Your task to perform on an android device: I'm going hiking next week, so use the Adidas app to search for hiking shoes. 
Image 0: 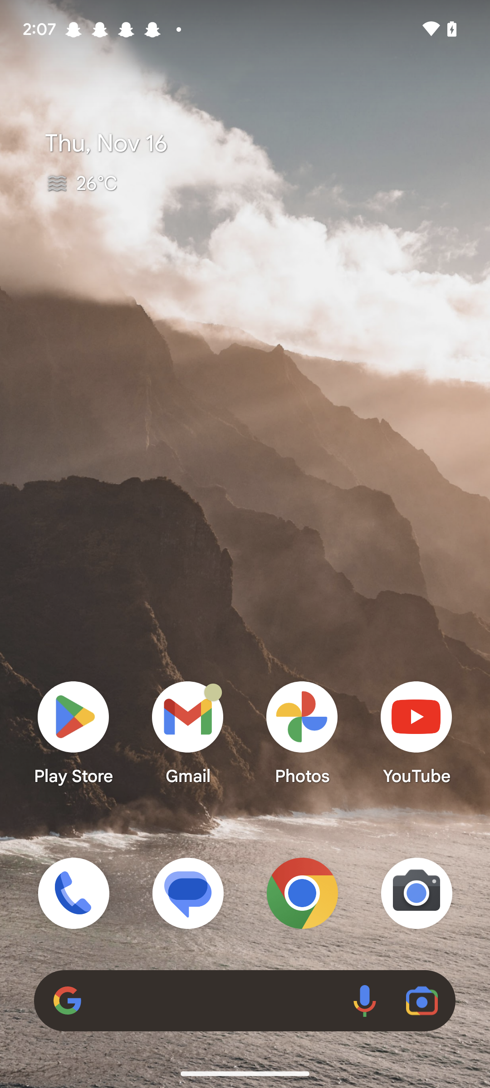
Open the adidas app
Step 0: open app "adidas"
Image 1: 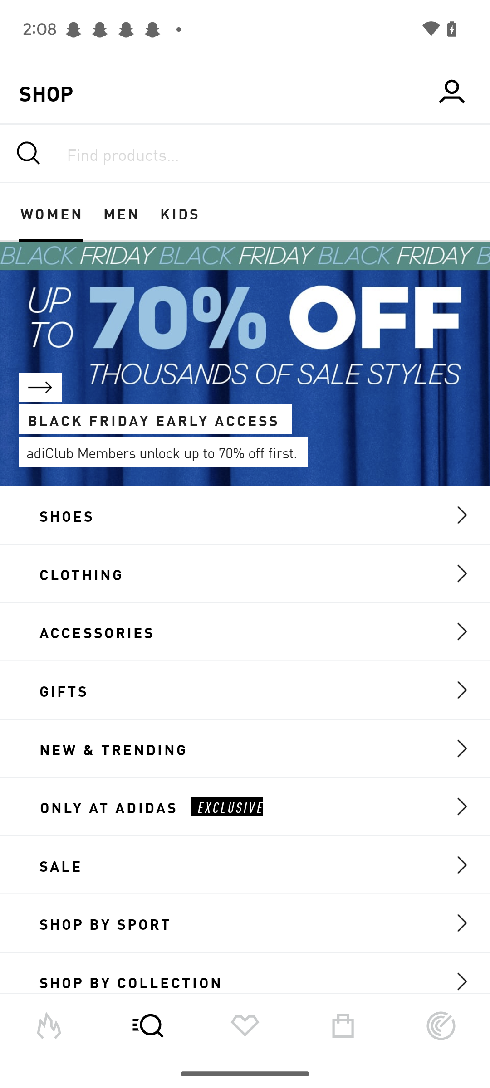
Click on the search bar at the top of the screen
Step 1: click (245, 153)
Image 2: 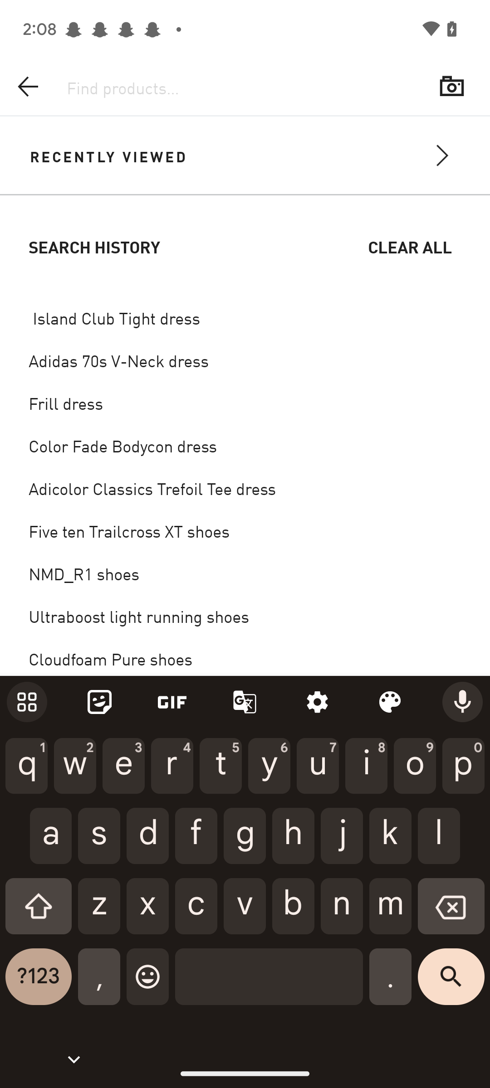
Search for hiking shoes
Step 2: type "hiking shoes"
Image 3: 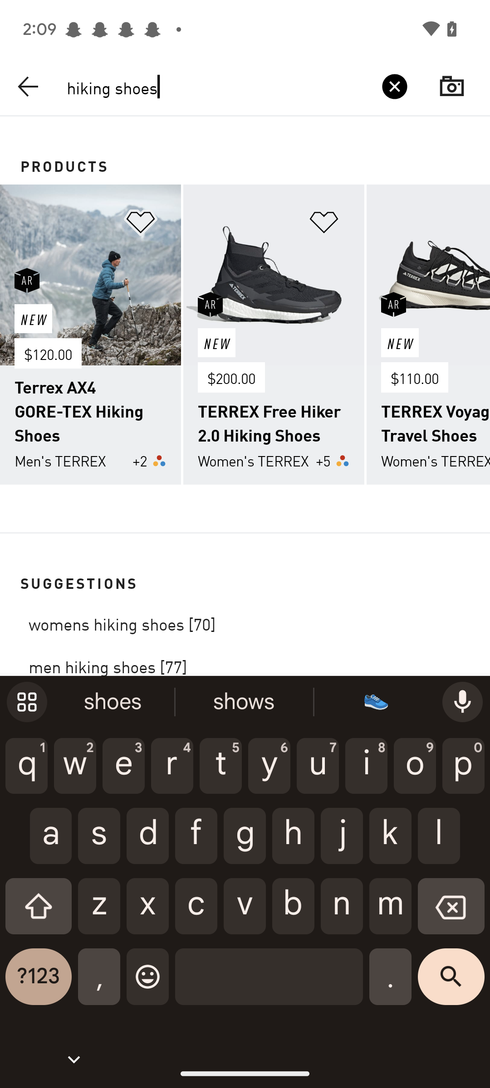
Click on the womens hiking shoes in the suggestions
Step 3: click (245, 615)